Your task to perform on an android device: Choose the Full Body 7*4 Challenge workout plan from the workout library .
Image 0: 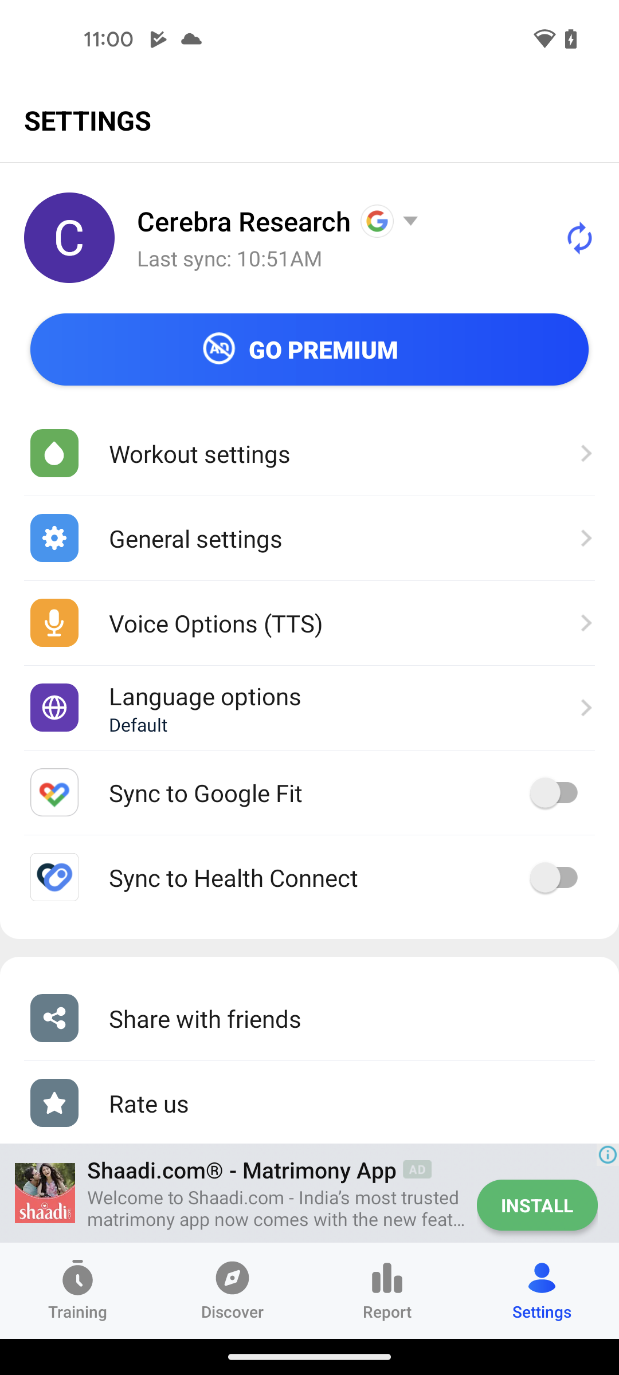
Go to the Training section
Step 0: click (77, 1291)
Image 1: 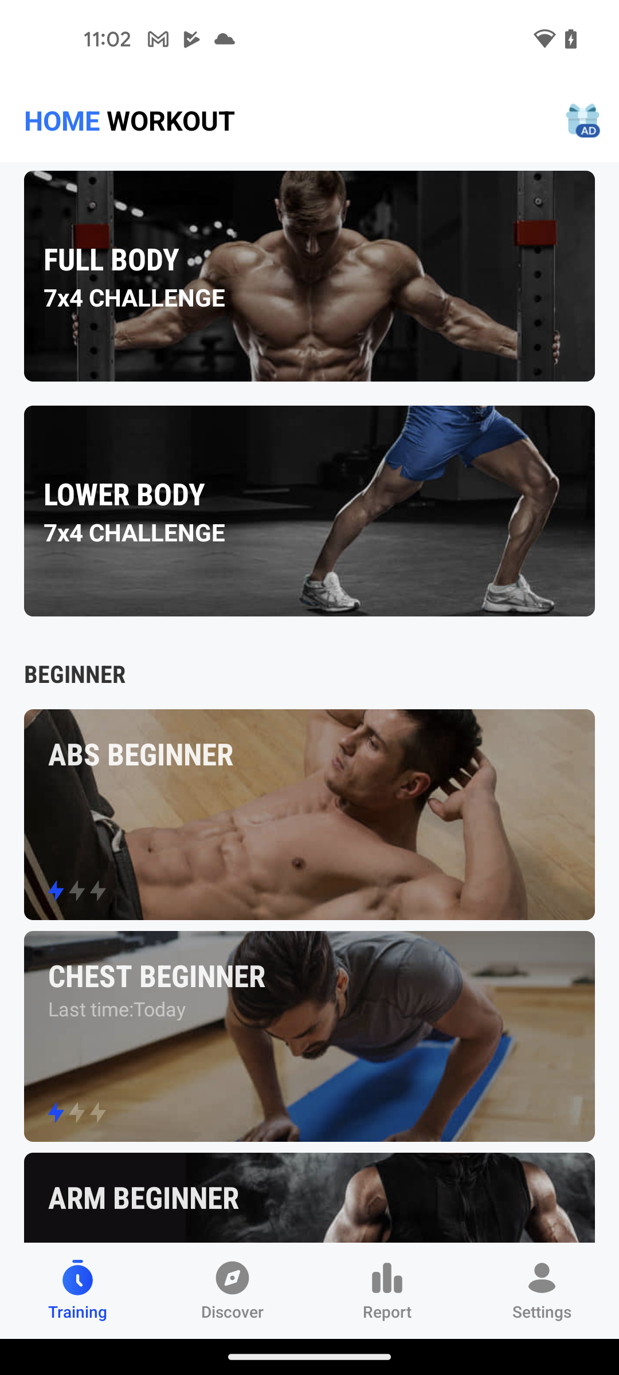
Choose the Full body 784 Challenge workout
Step 1: click (309, 258)
Image 2: 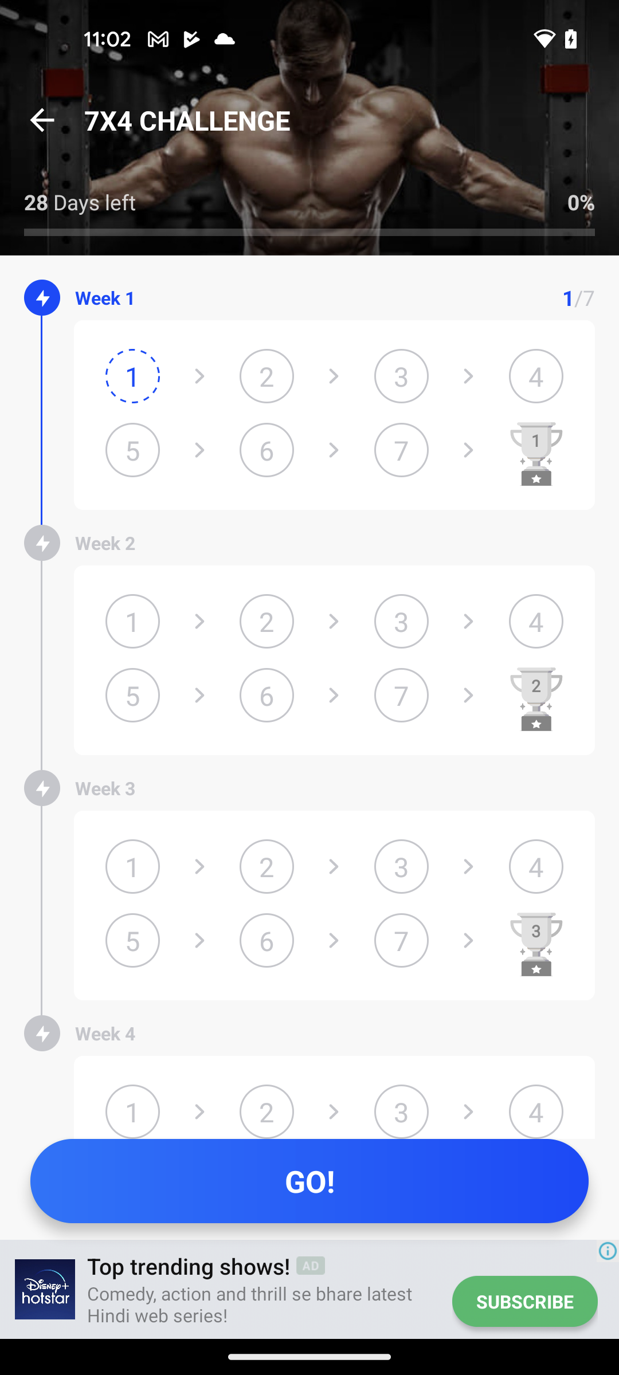
Open the Day 1 workout plan
Step 2: click (132, 376)